Your task to perform on an android device: In the PlantIn app, I want to create a garden plan to grow a Dracaena godseffiana plant also mentioning their water , temperature, light and humidity required to grow them.
Image 0: 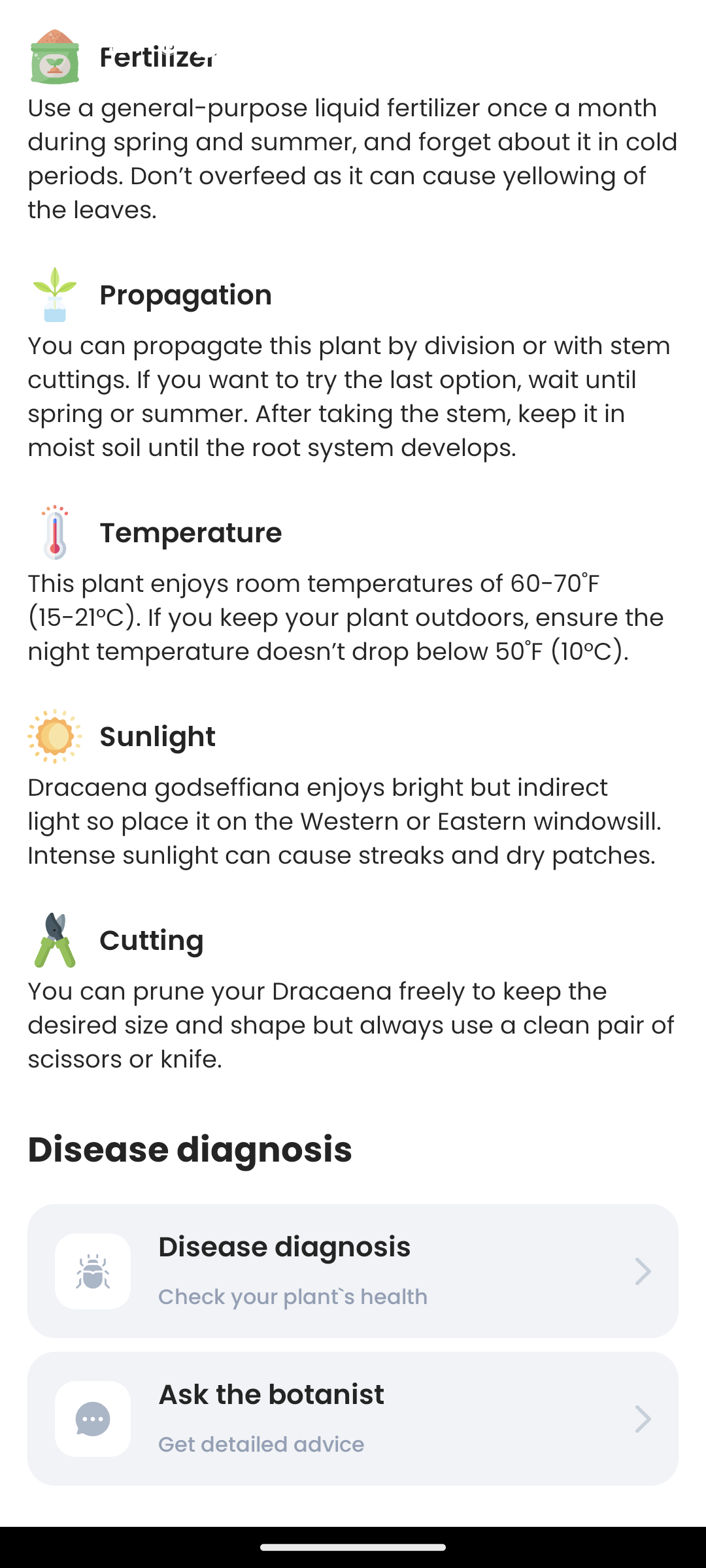
Swipe down to create garden plan
Step 0: scroll up
Image 1: 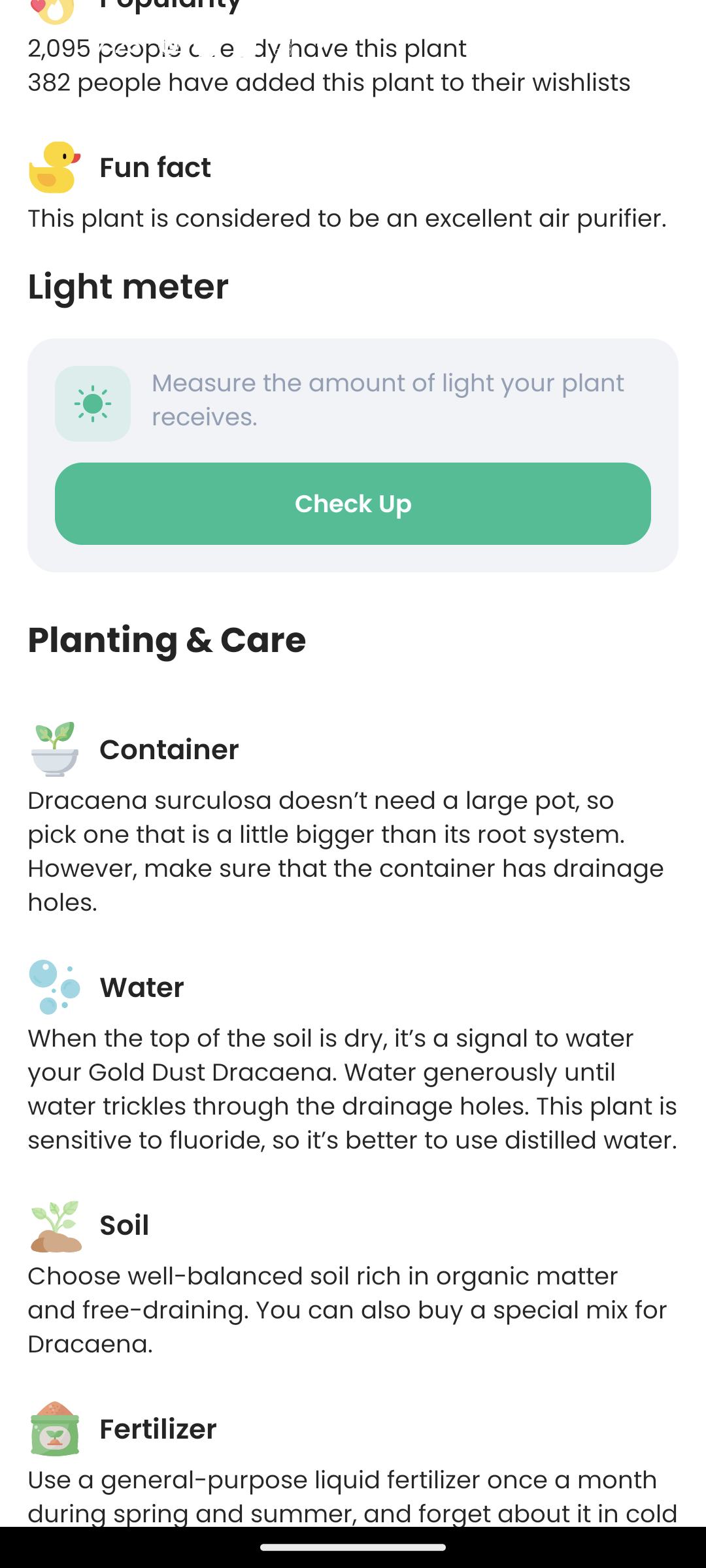
Swipe down to create garden plan
Step 1: scroll up
Image 2: 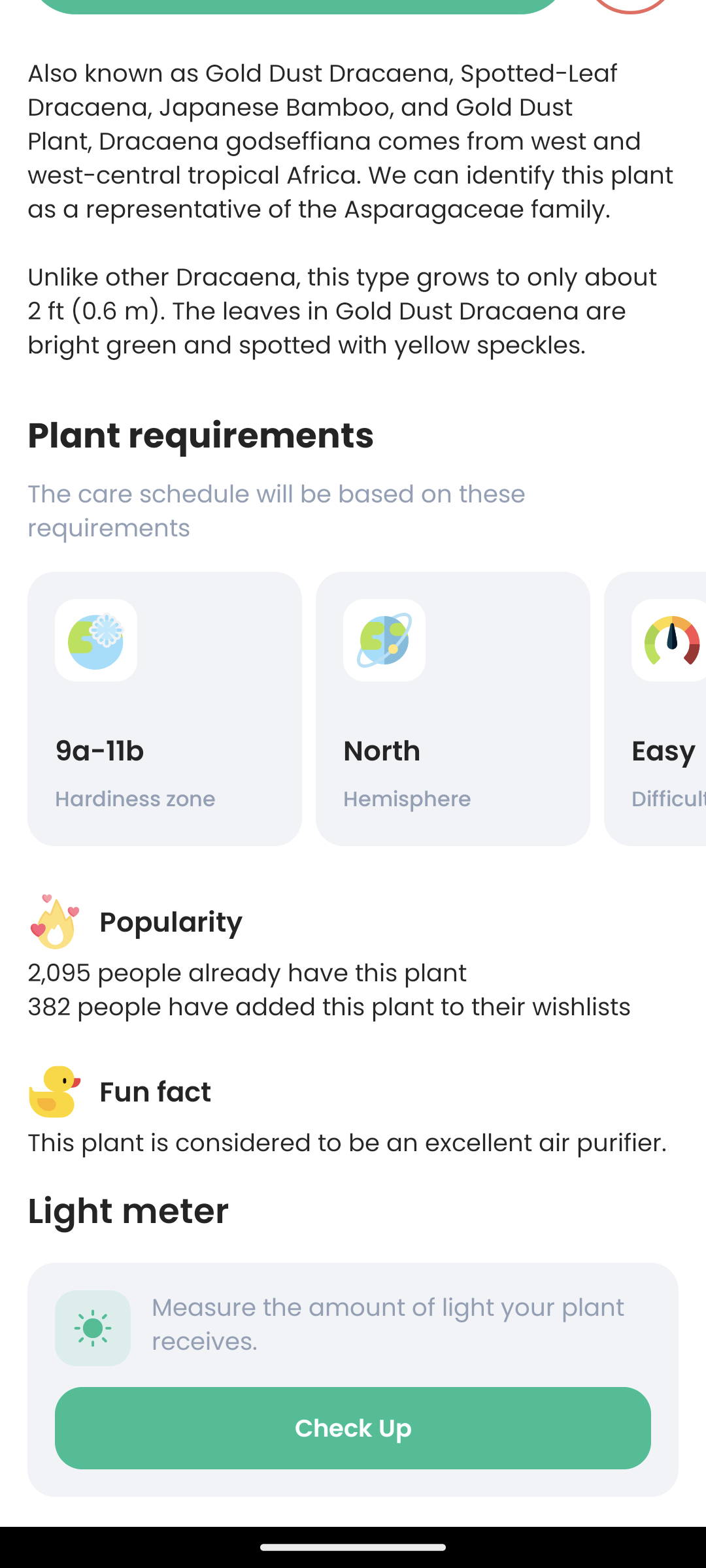
Swipe down to create garden plan
Step 2: scroll up
Image 3: 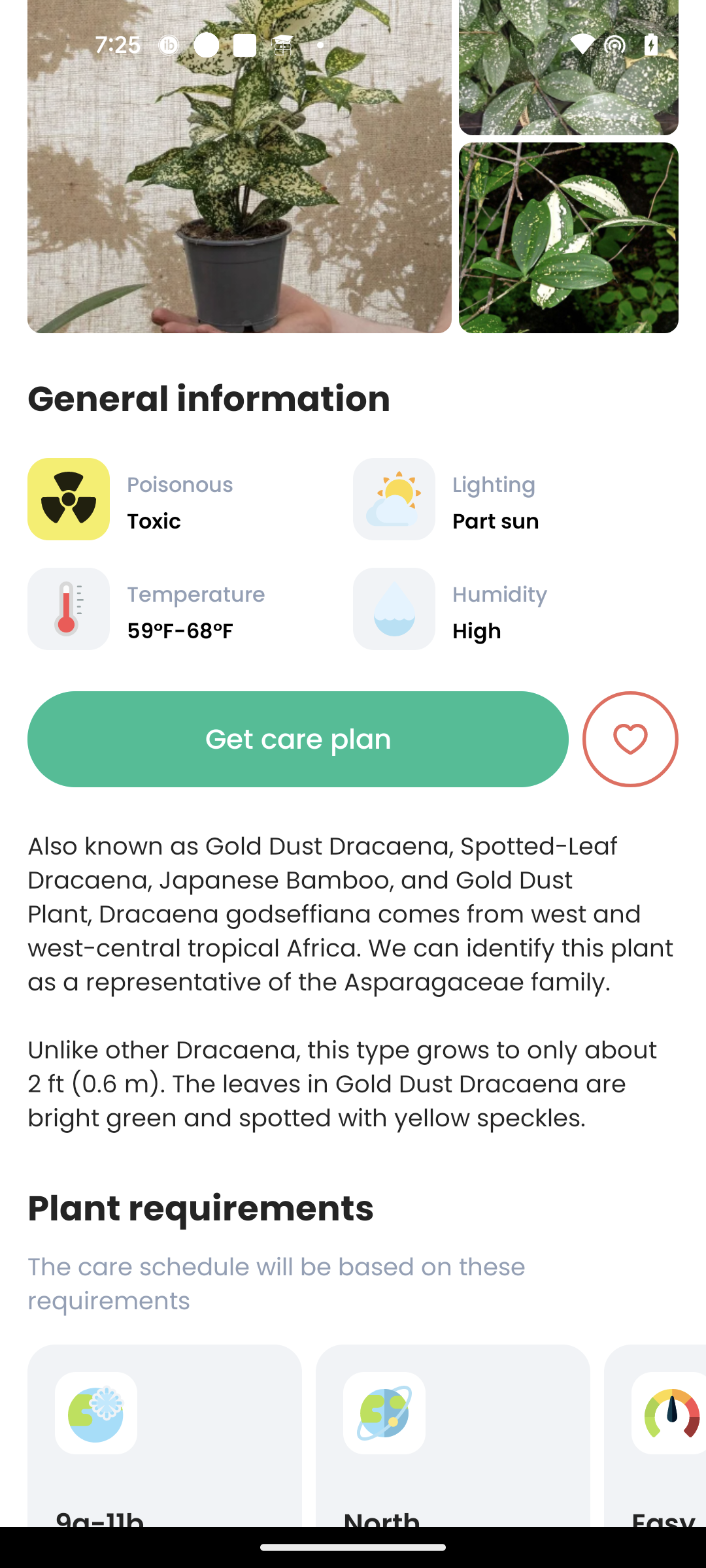
Click on the Get care plan button
Step 3: click (298, 739)
Image 4: 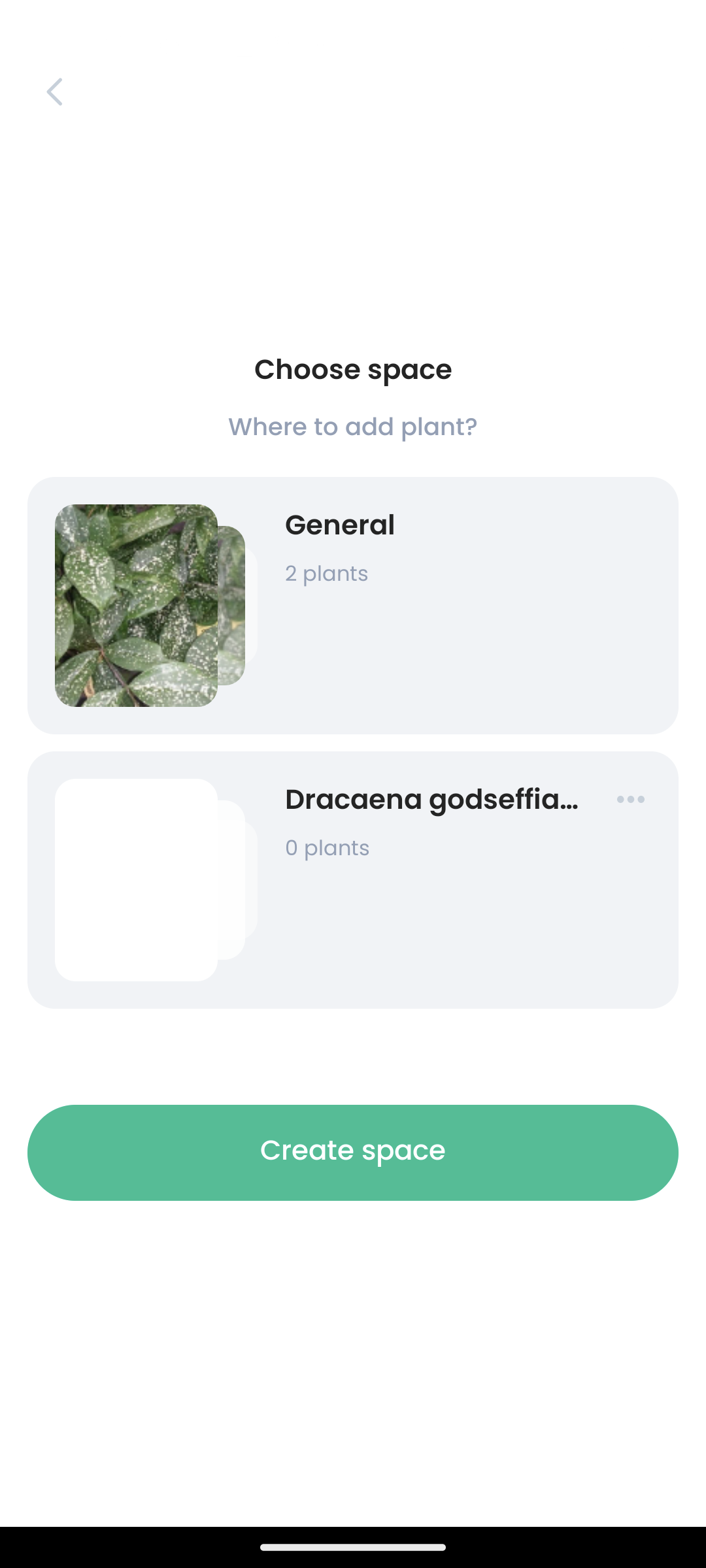
Open the General garden plan
Step 4: click (435, 527)
Image 5: 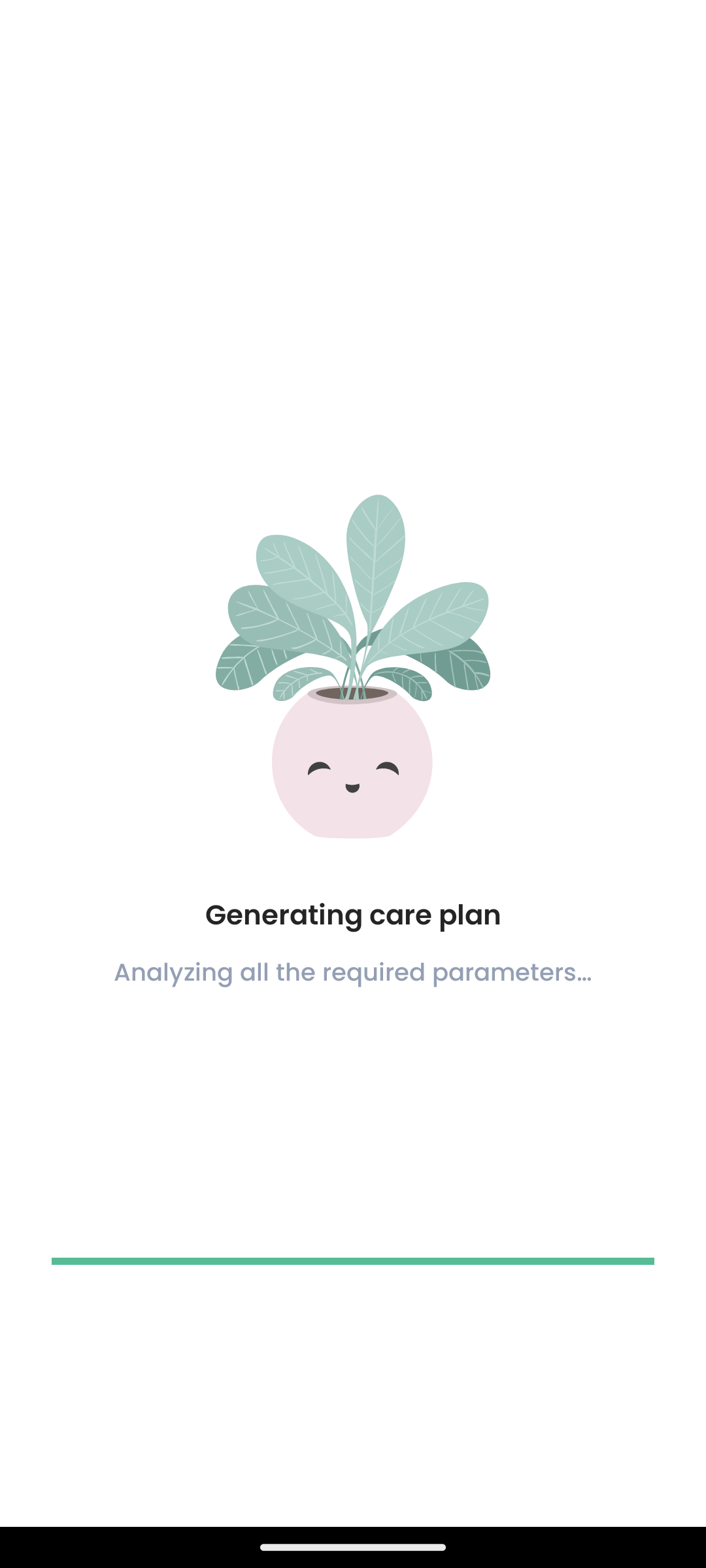
Open the General garden plan
Step 5: wait
Image 6: 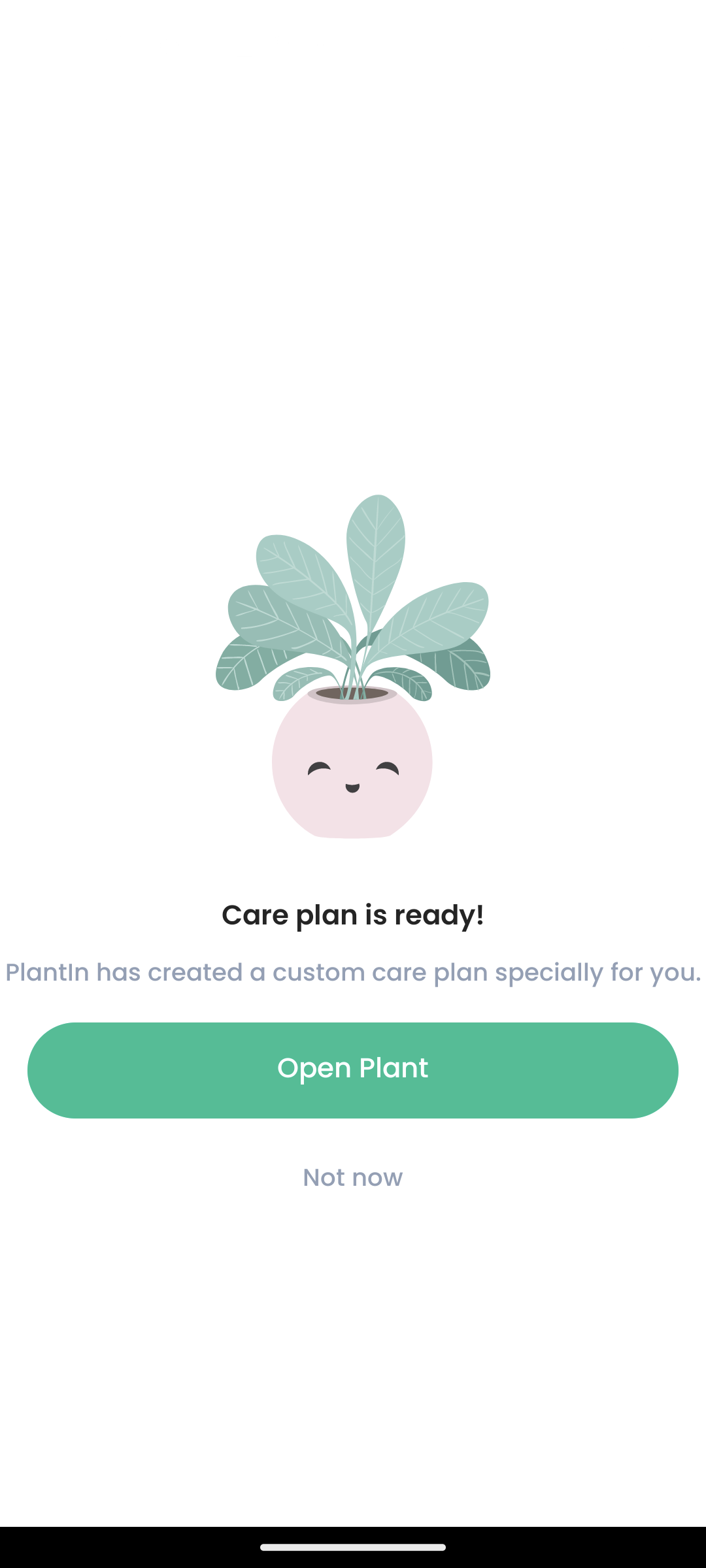
Click on the Open Plant button
Step 6: click (353, 1070)
Image 7: 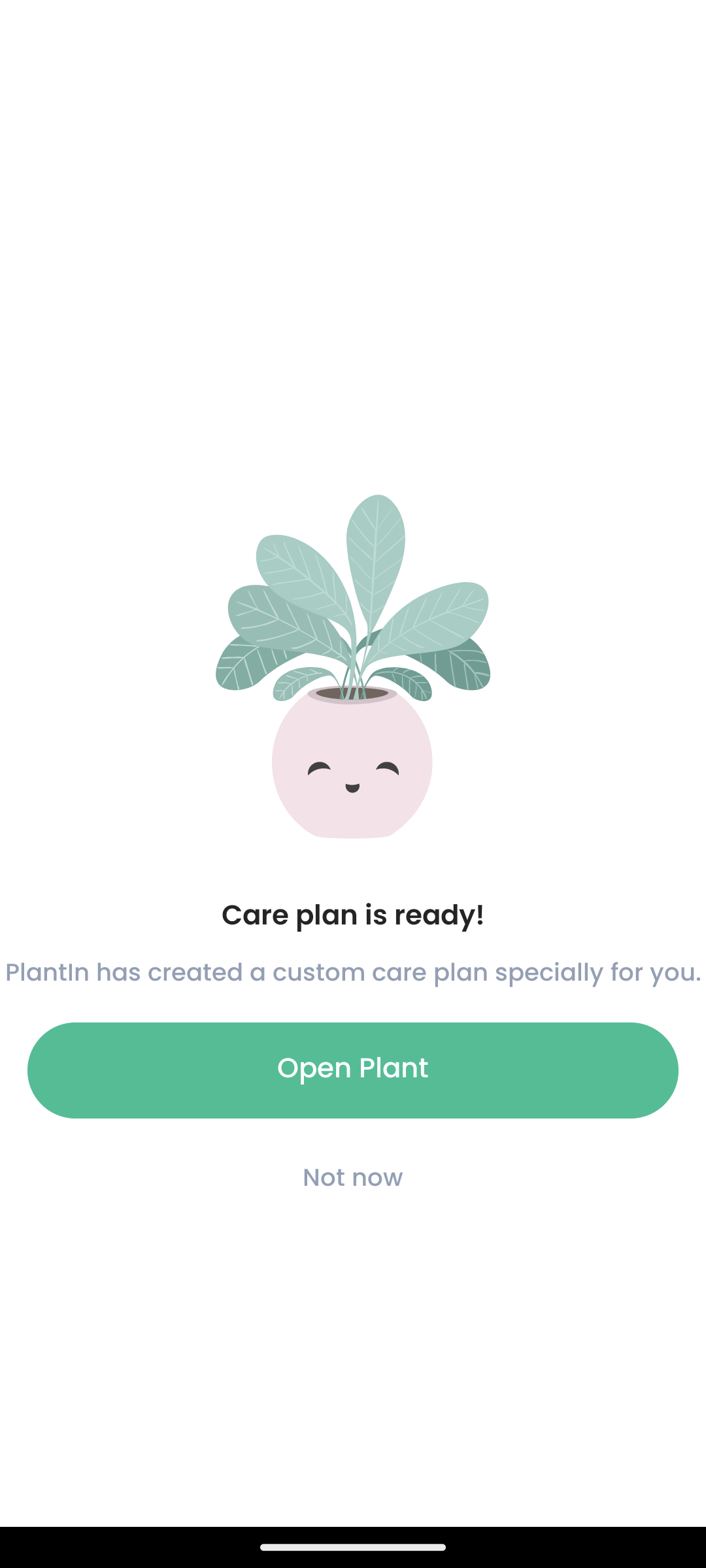
Click on the Open Plant button
Step 7: wait